Your task to perform on an android device: In the Baby Tracker app, find the details of your baby's feeding, diapers, and sleep. Then track the baby's routine
Image 0: 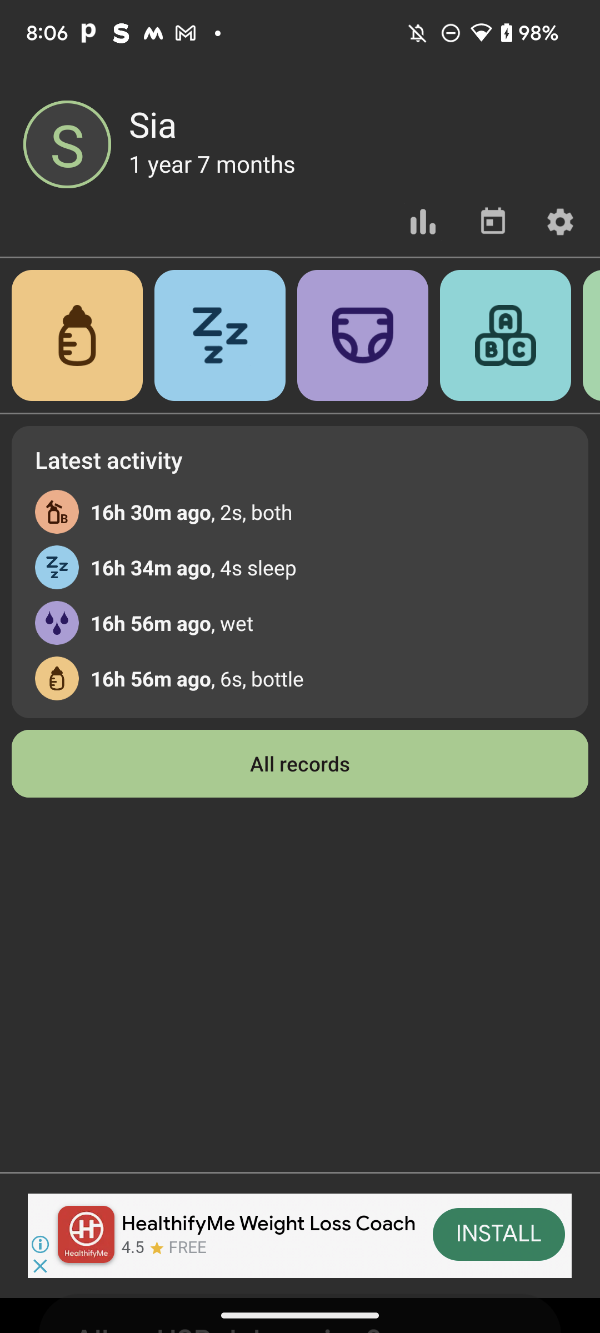
Click on the Milk bottle icon to track the baby's feeding
Step 0: click (57, 355)
Image 1: 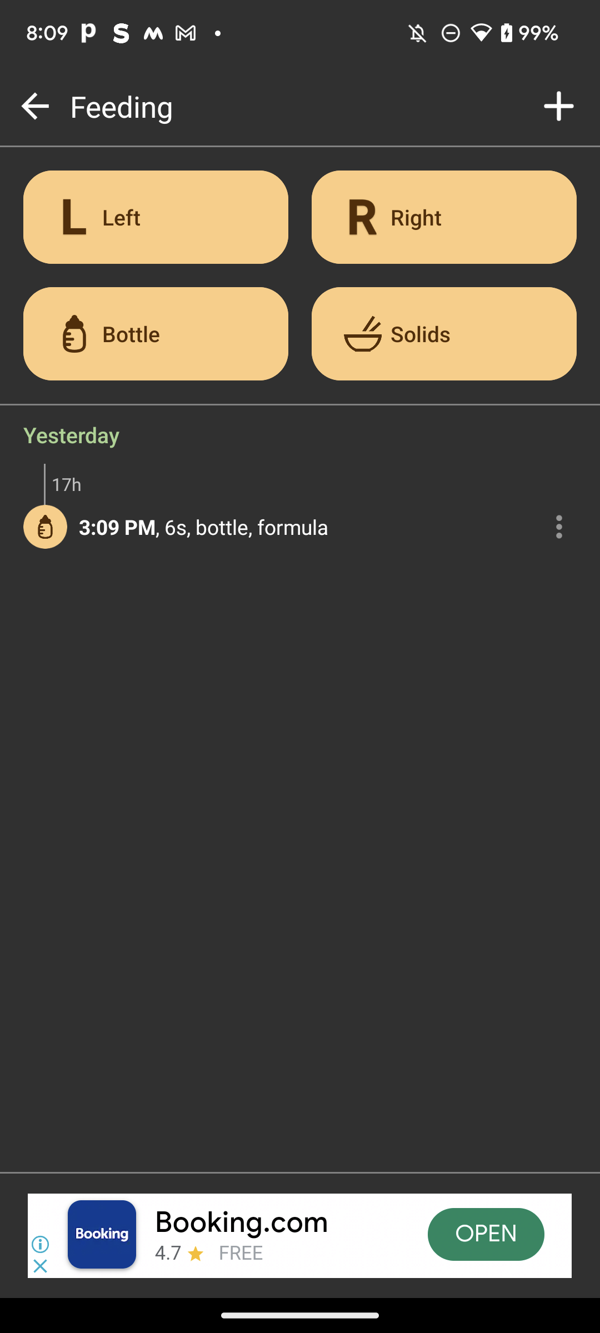
Go back to the home screen
Step 1: press back button
Image 2: 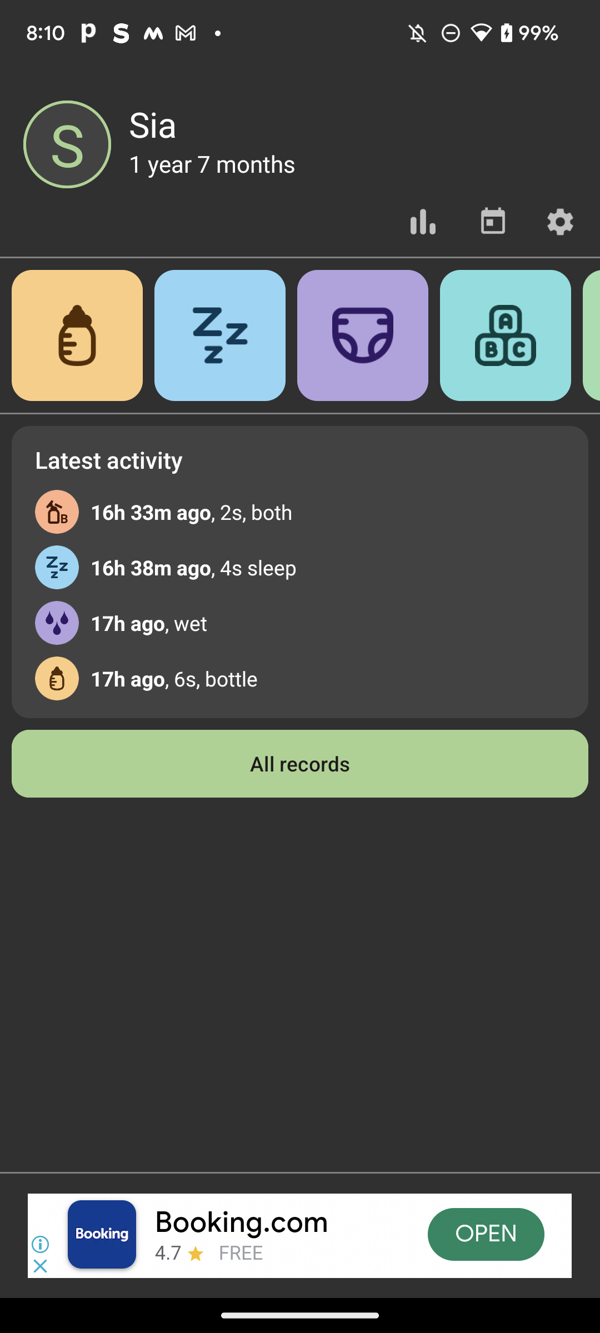
Click on the Sleep icon to track baby's sleeping routine
Step 2: click (220, 335)
Image 4: 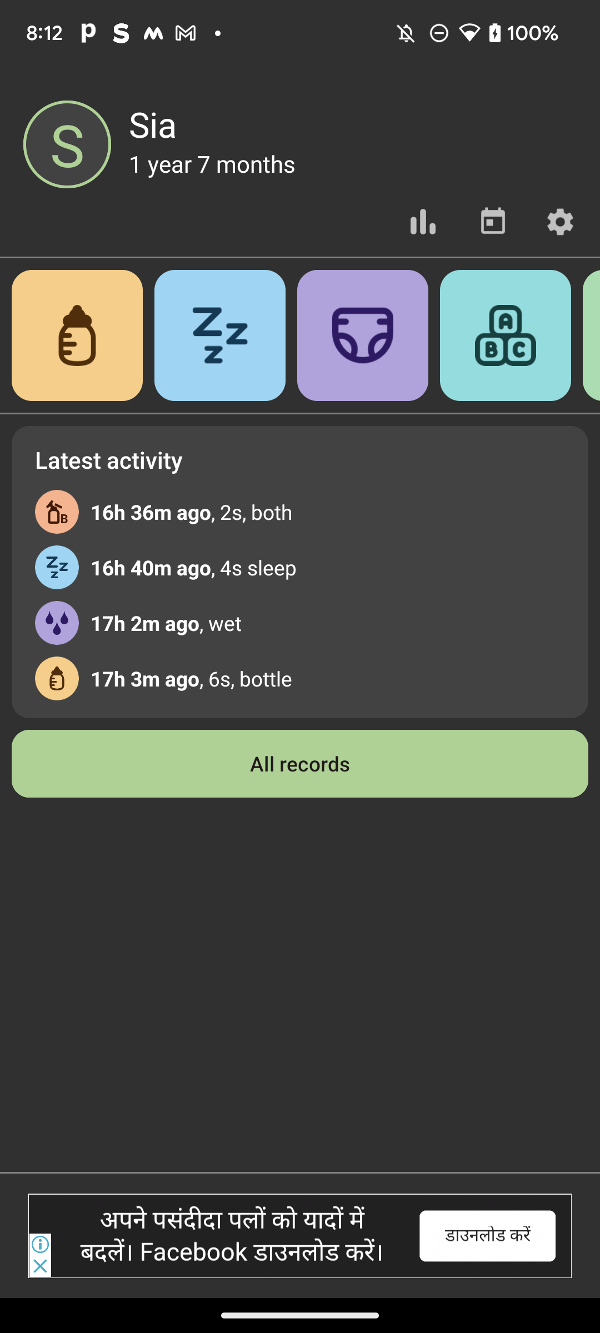
Click on the diapers icon to track the baby's diaper routine
Step 4: click (357, 327)
Image 5: 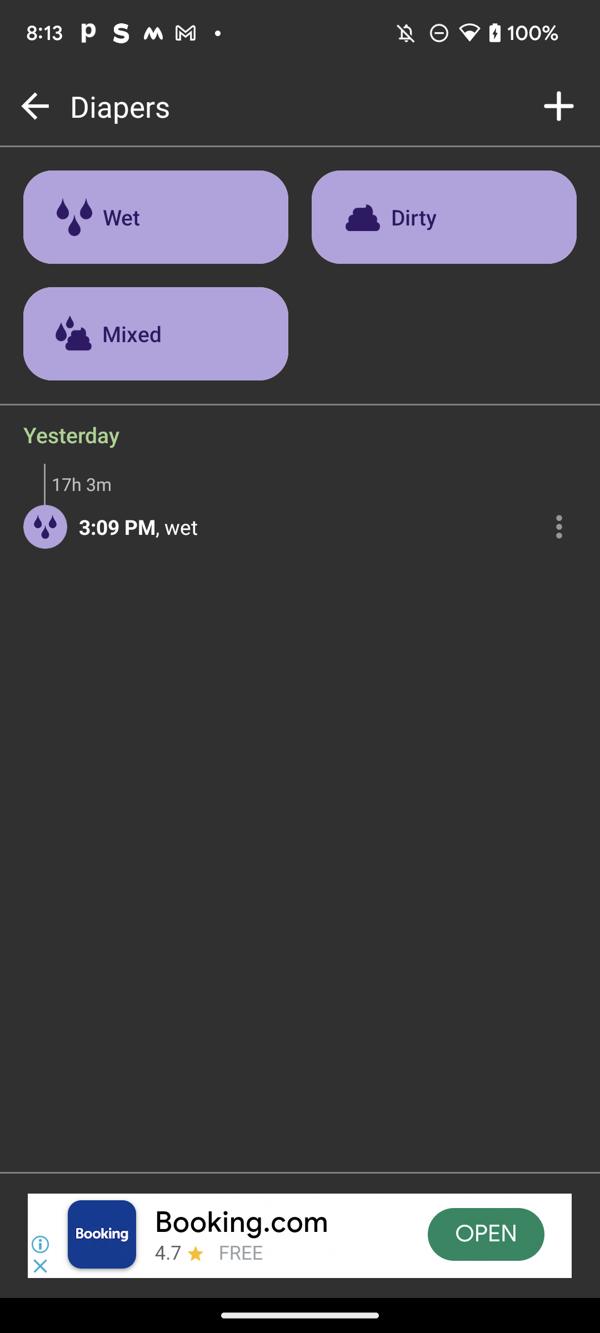
Go back to the home screen
Step 5: press back button